Your task to perform on an android device: Use the Kayak app to see the specifics of the flights offering the cheapest price from Sao Paulo-Guarulhos International Airport to Indira Gandhi International Airport in New Delhi.
Image 0: 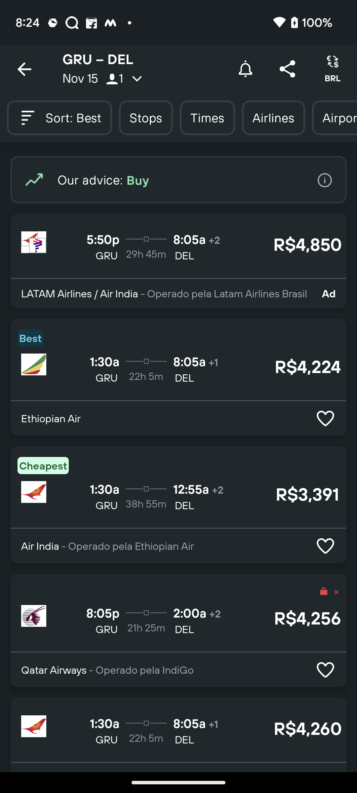
Click on the Sort filter
Step 0: click (59, 118)
Image 1: 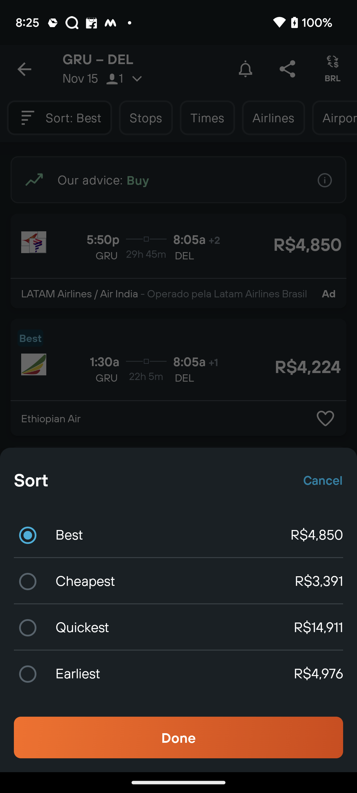
Select Sort by Cheapest
Step 1: click (161, 581)
Image 2: 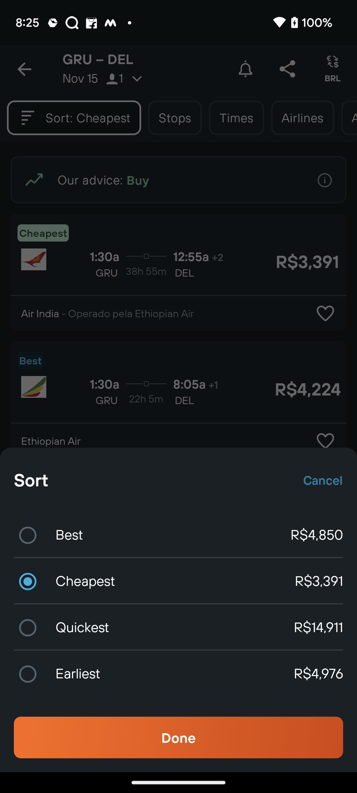
Click on Done at the bottom of the screen
Step 2: click (178, 737)